Your task to perform on an android device: In the Yallatoys app , search for Trampolines and add the first searched result to the cart .
Image 0: 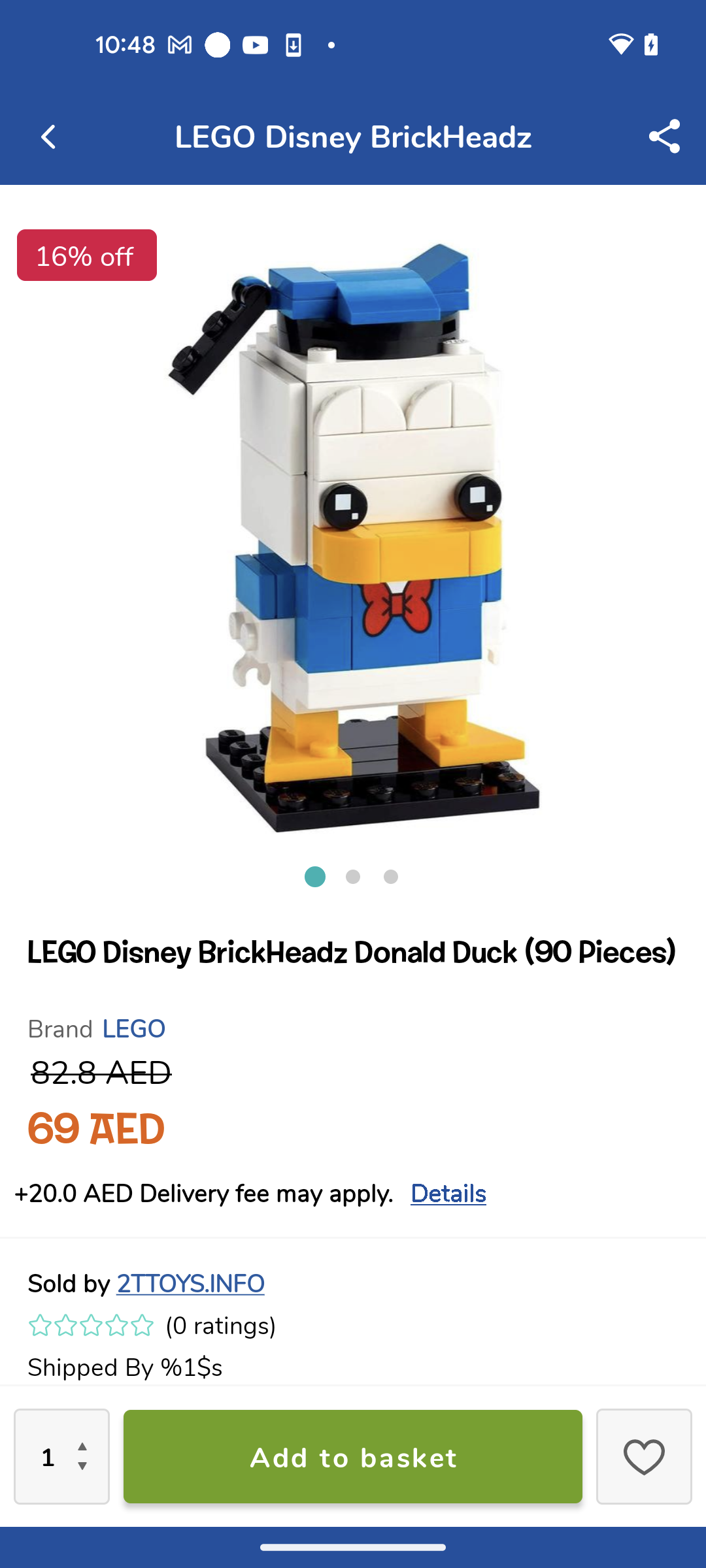
Open the YallaToys app
Step 0: open app "Yalla Toys"
Image 1: 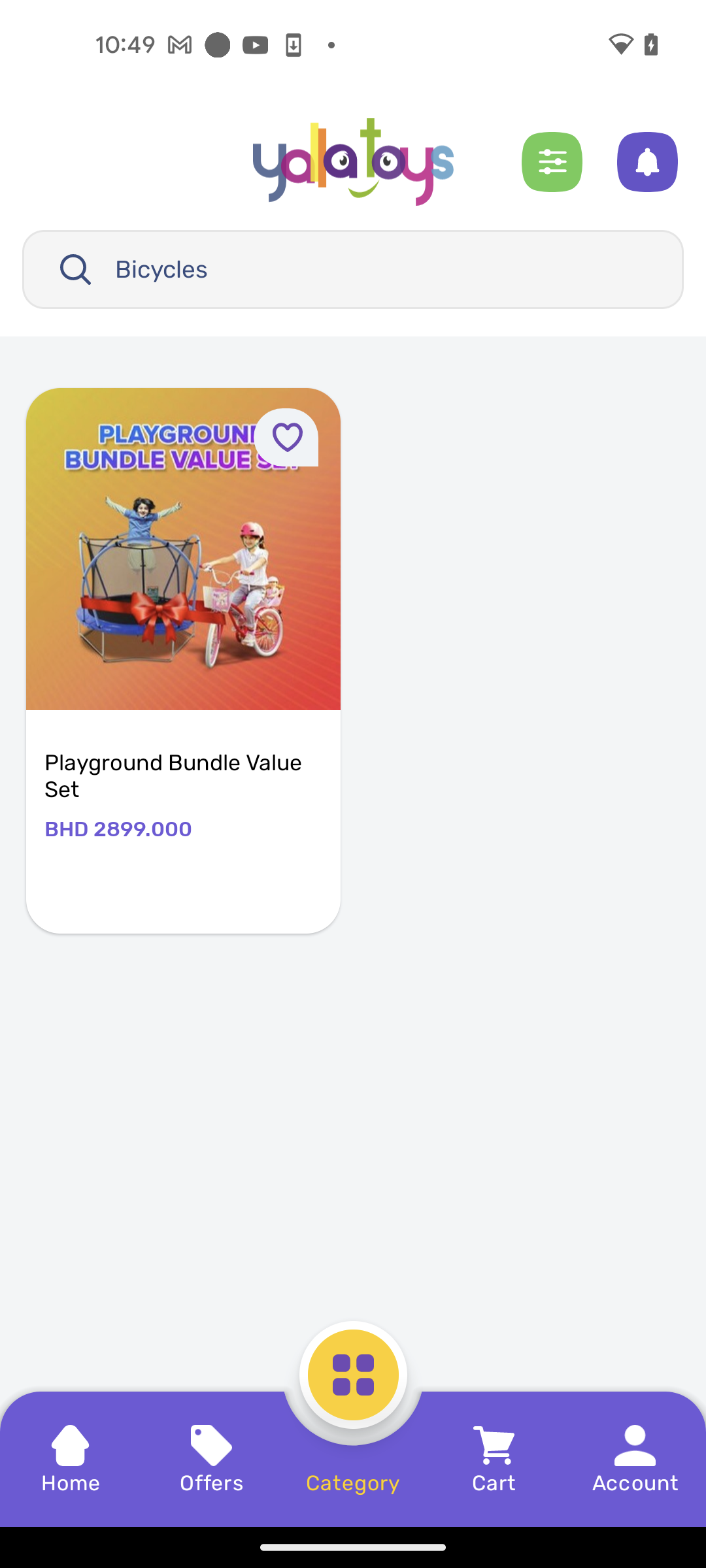
Go to the search bar at the top of the screen
Step 1: click (387, 269)
Image 2: 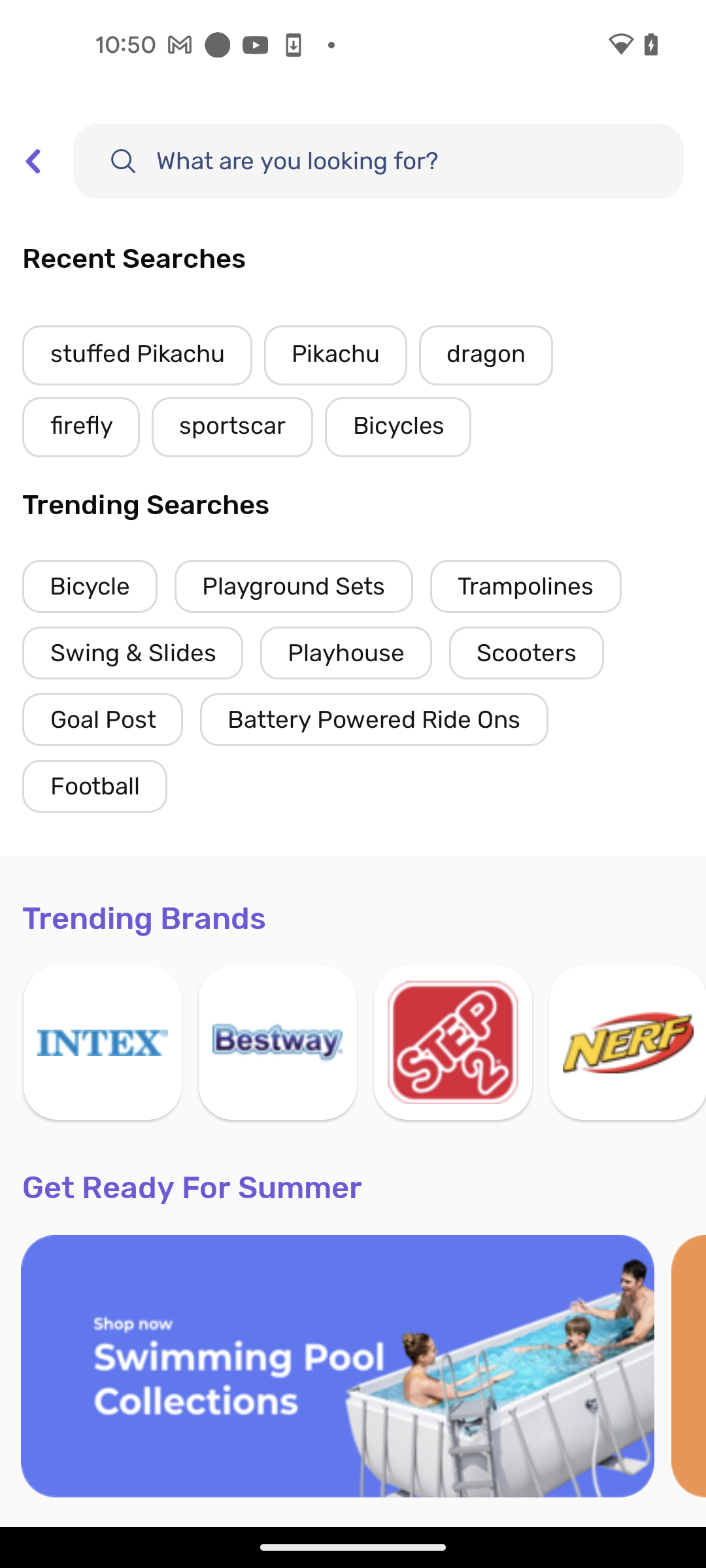
Click on the search bar 
Step 2: click (378, 161)
Image 3: 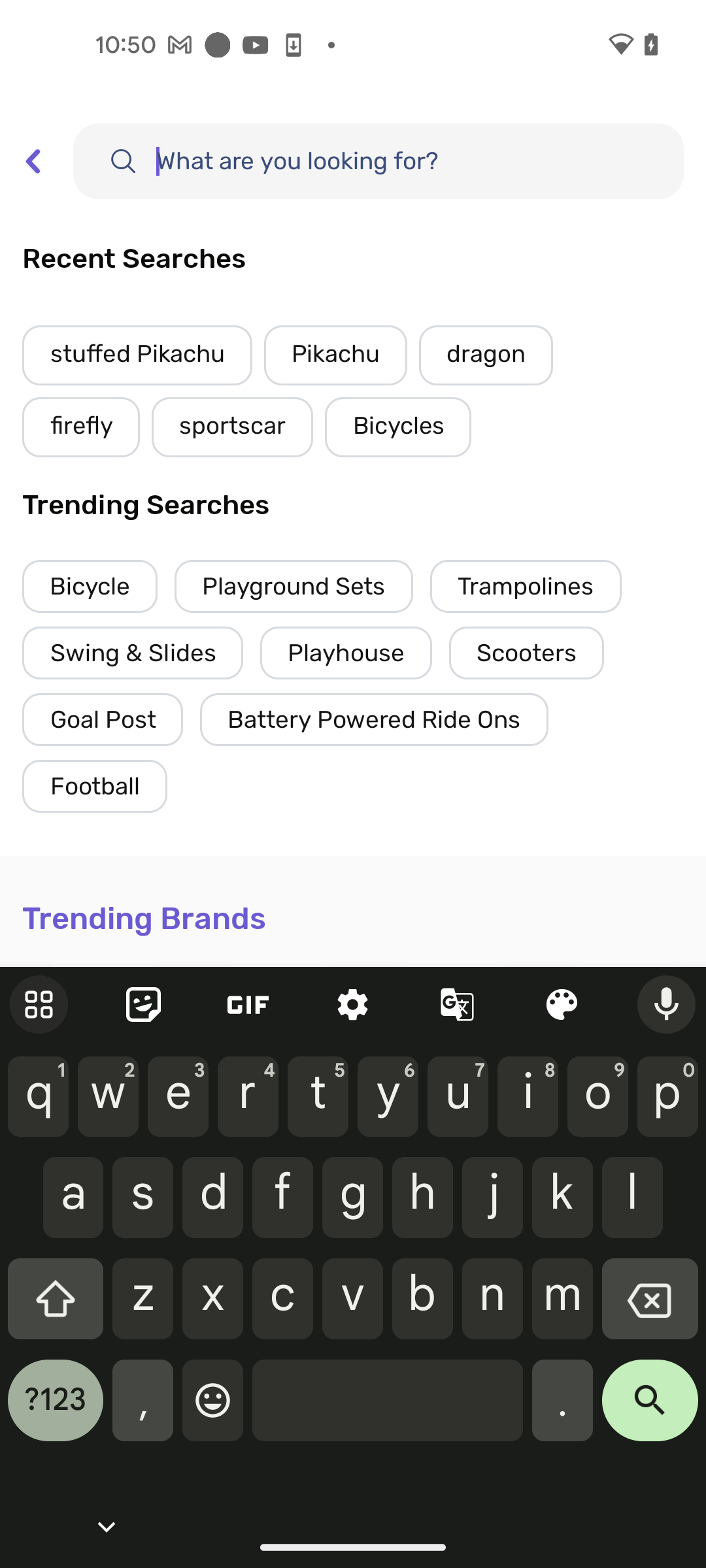
Search for Trampolines in the search bar
Step 3: type "Trampolines"
Image 4: 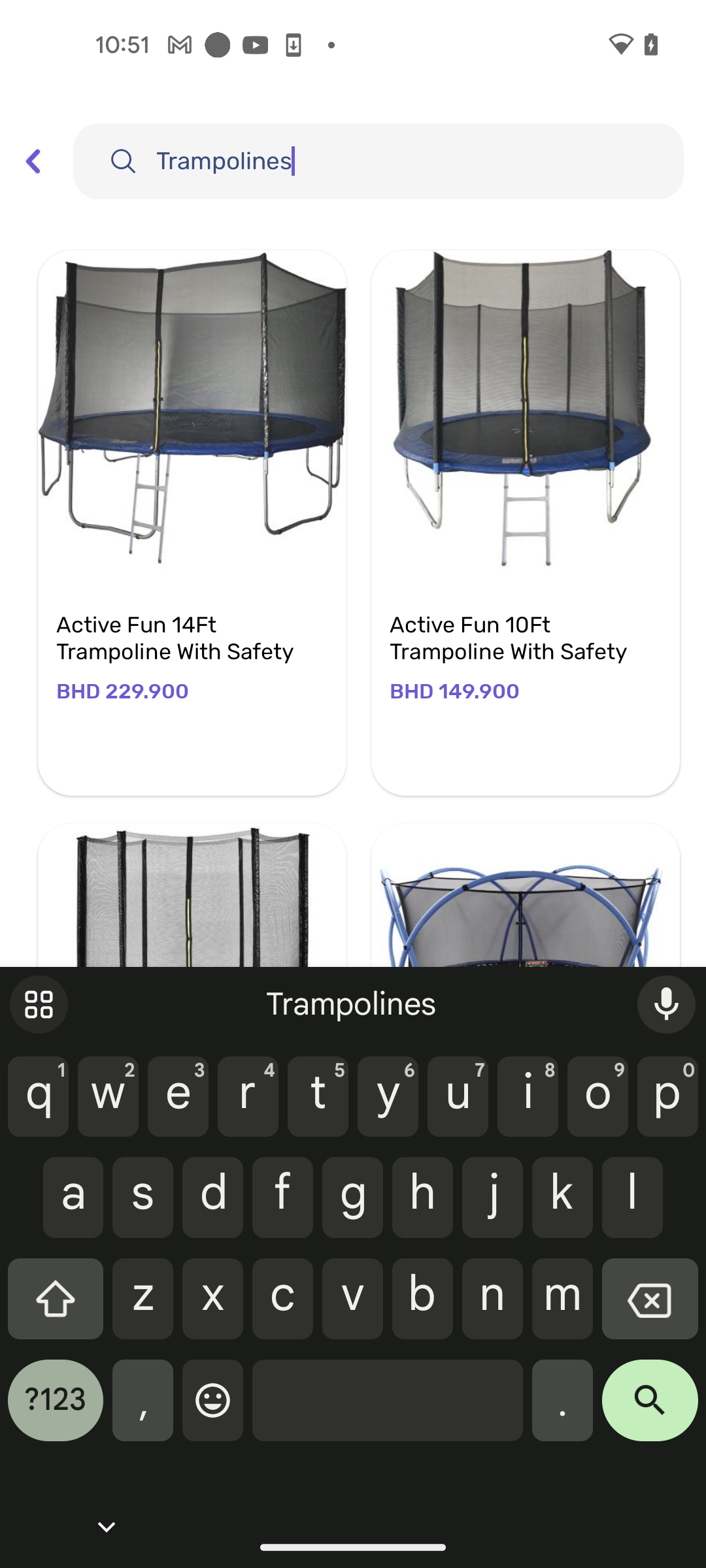
Click on the search icon at the bottom right corner of the keyboard
Step 4: click (650, 1410)
Image 5: 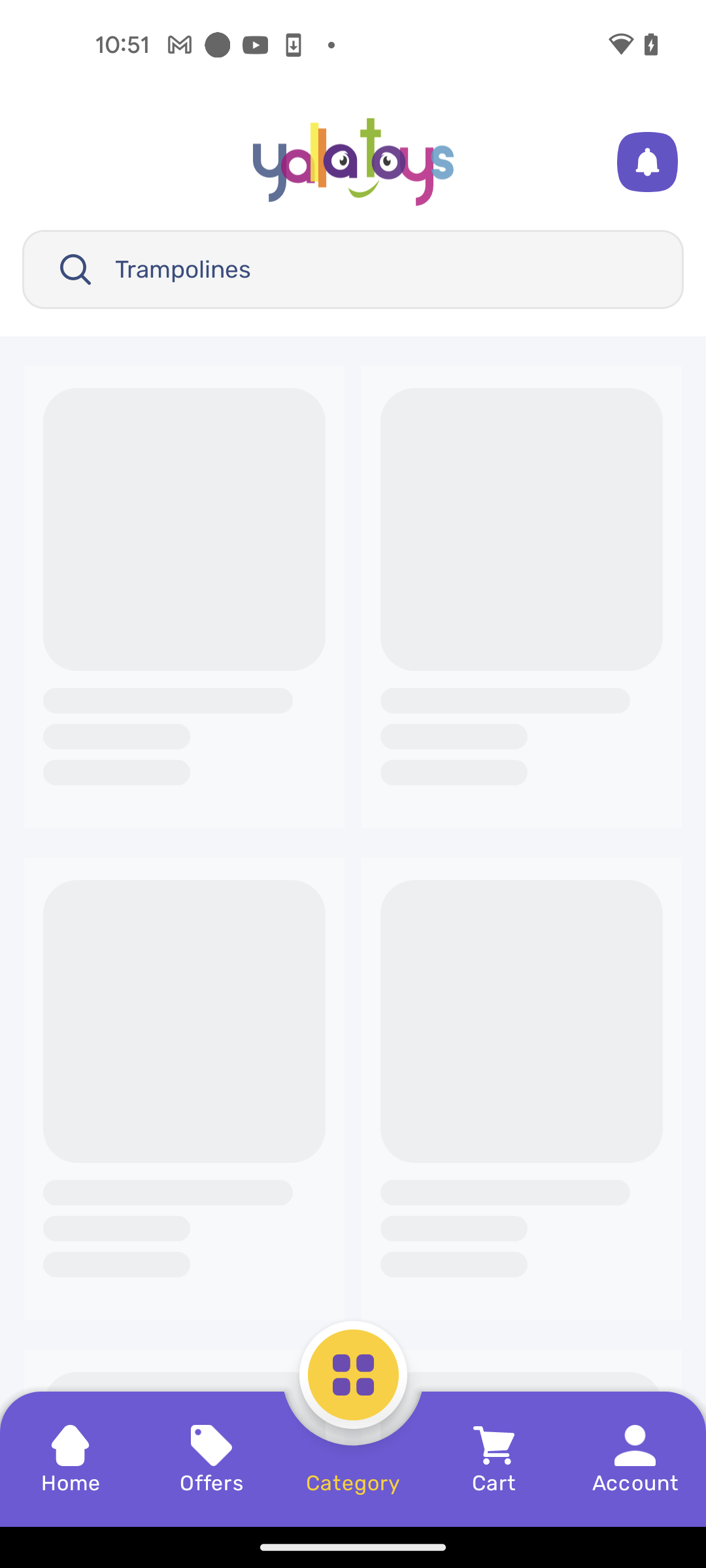
Click on the search icon at the bottom right corner of the keyboard
Step 5: wait
Image 6: 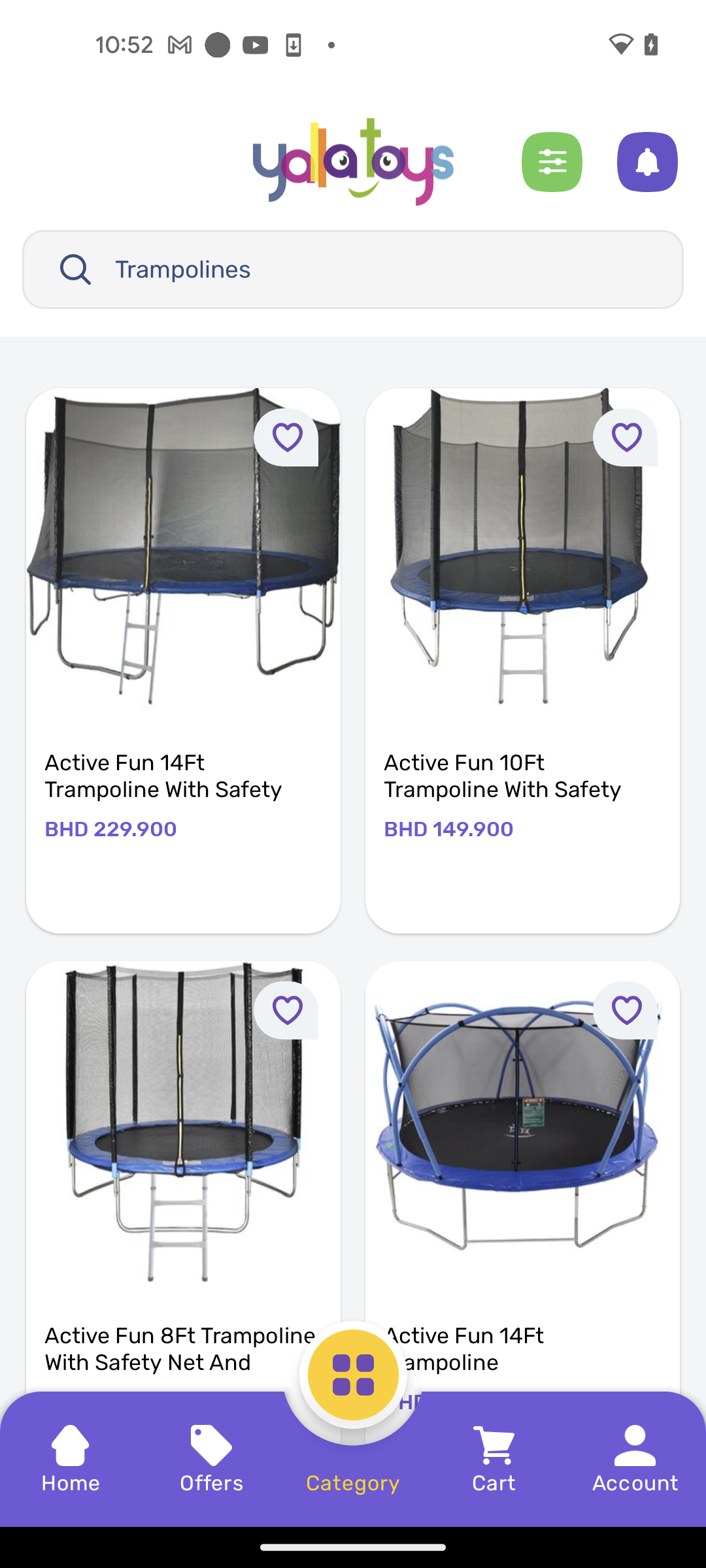
Open the first search result
Step 6: click (183, 549)
Image 7: 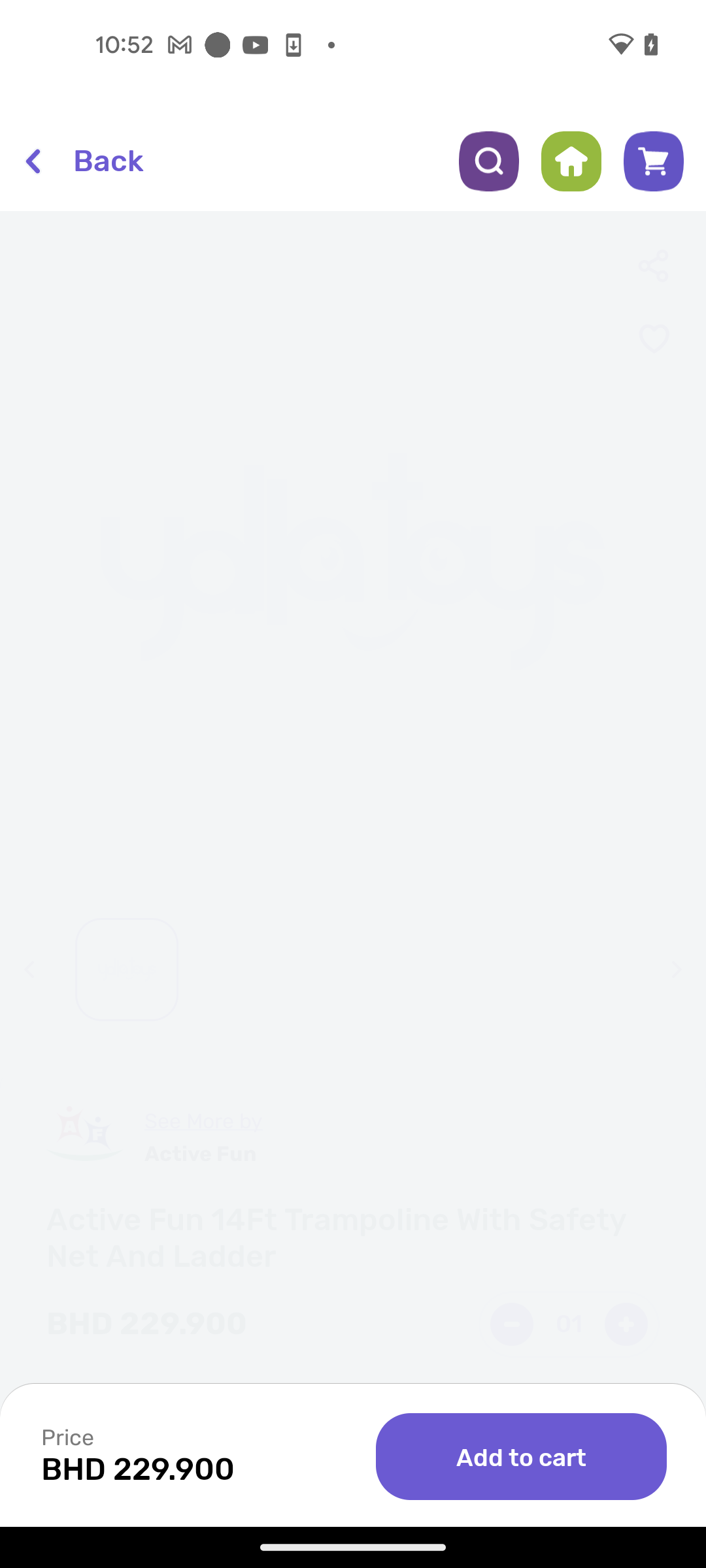
Open the first search result
Step 7: wait
Image 8: 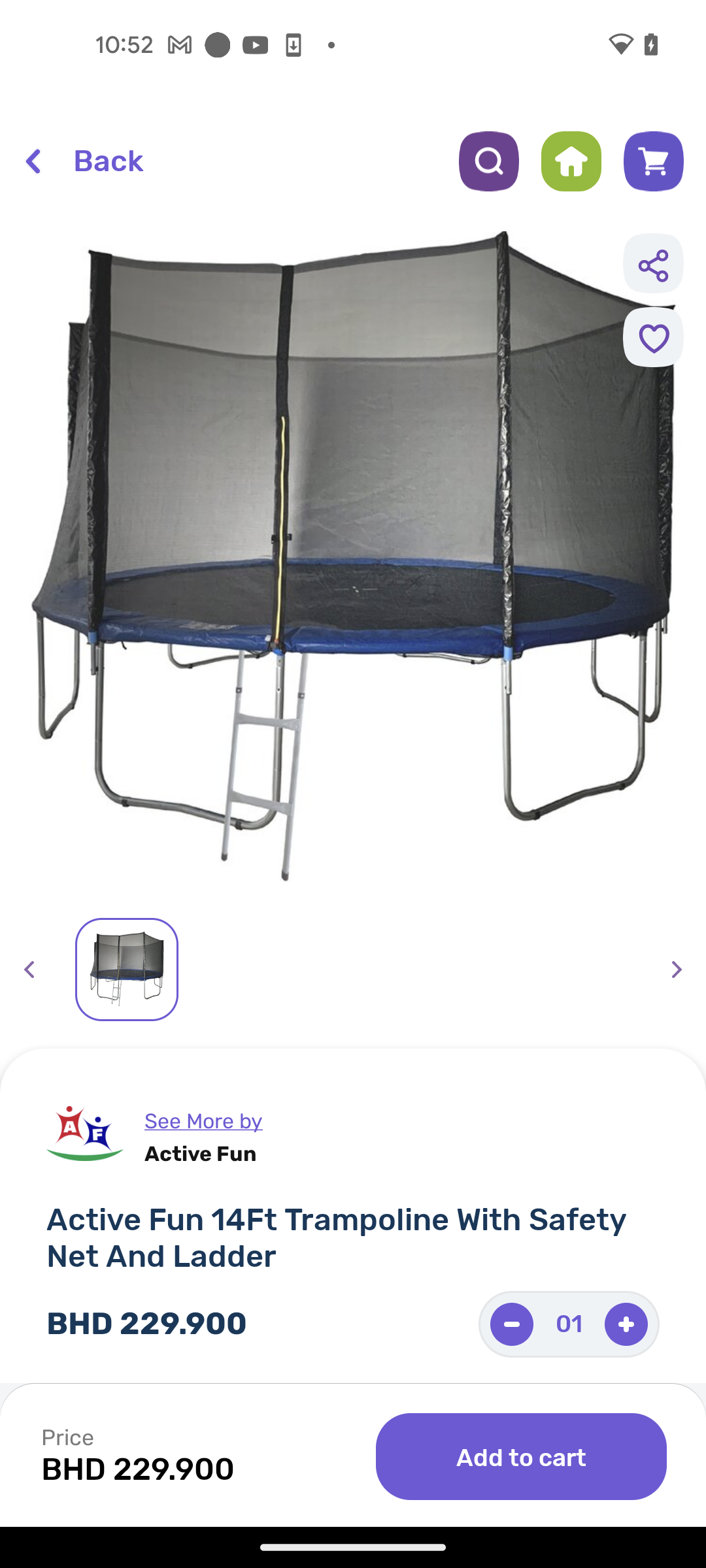
Add the product to the cart
Step 8: click (521, 1456)